Your task to perform on an android device:  I want to delete my Karin Books name audio because I don't need to
Image 0: 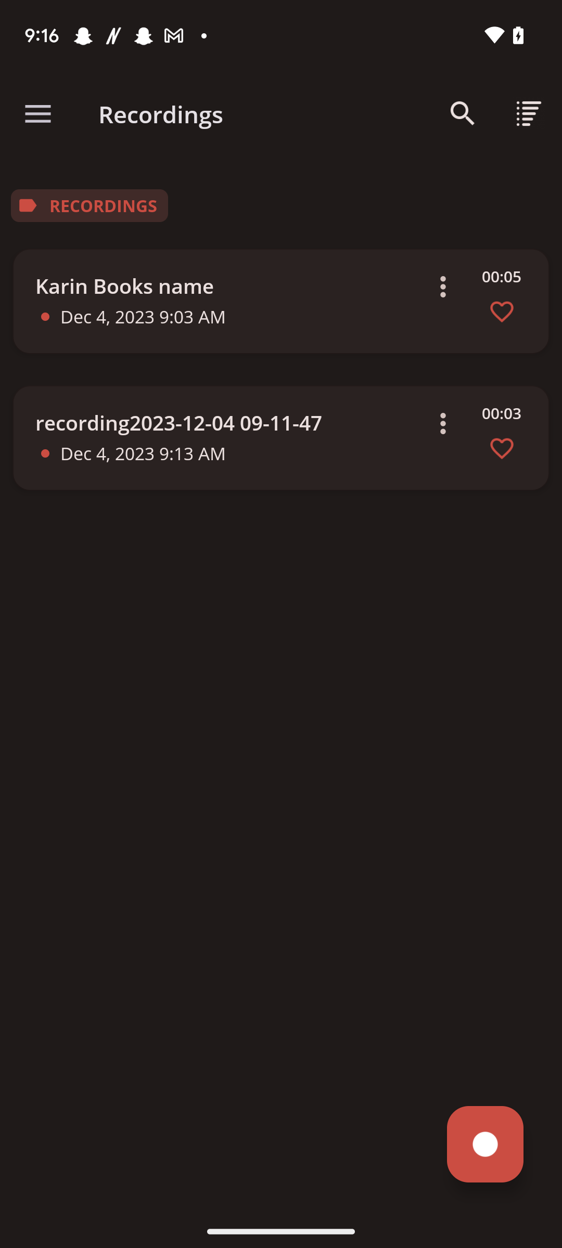
Click on the menu bar of Karin Book name recording
Step 0: click (439, 290)
Image 1: 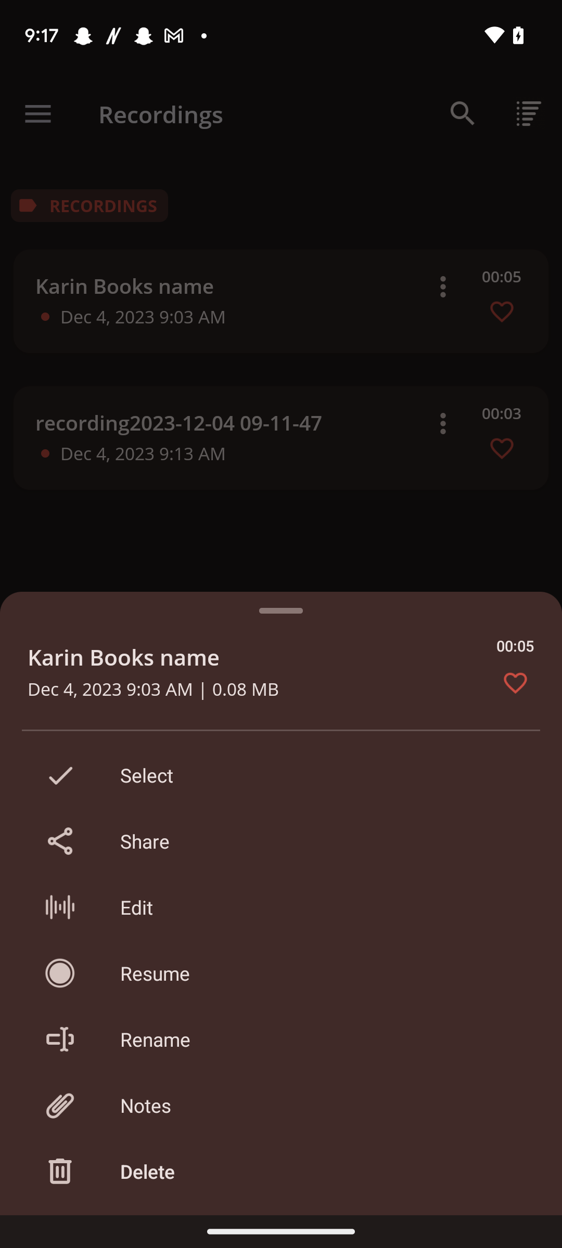
Click on the delete option 
Step 1: click (56, 1169)
Image 2: 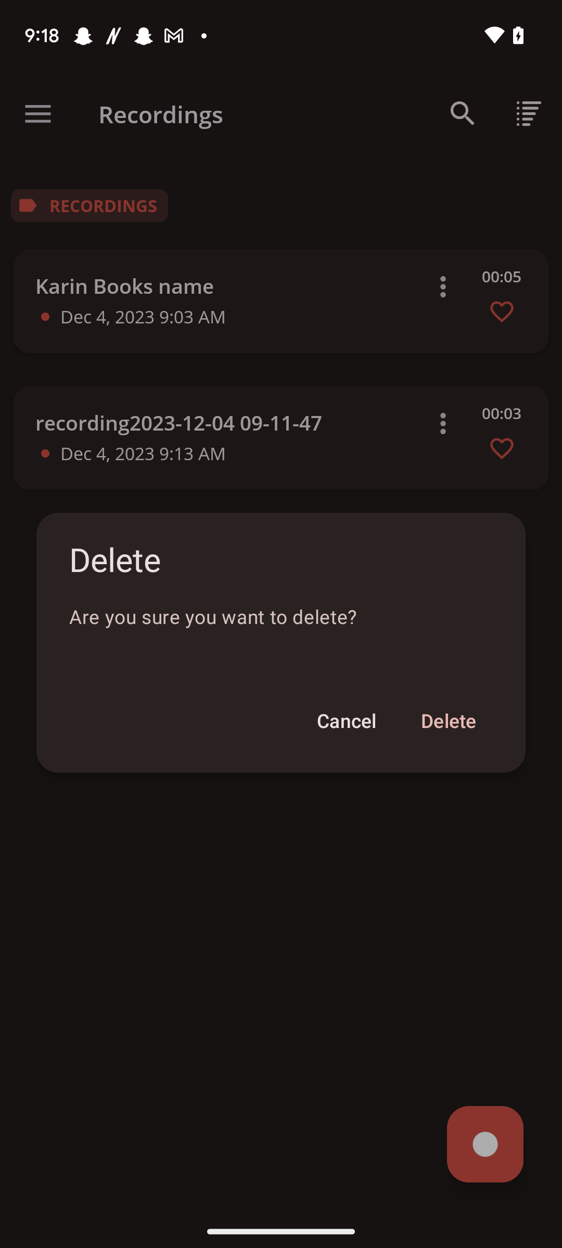
Click on the Delete button 
Step 2: click (448, 720)